Your task to perform on an android device: Open the RaSport app, I would like to search for football gloves so that I may play casual football with my kids.
Image 0: 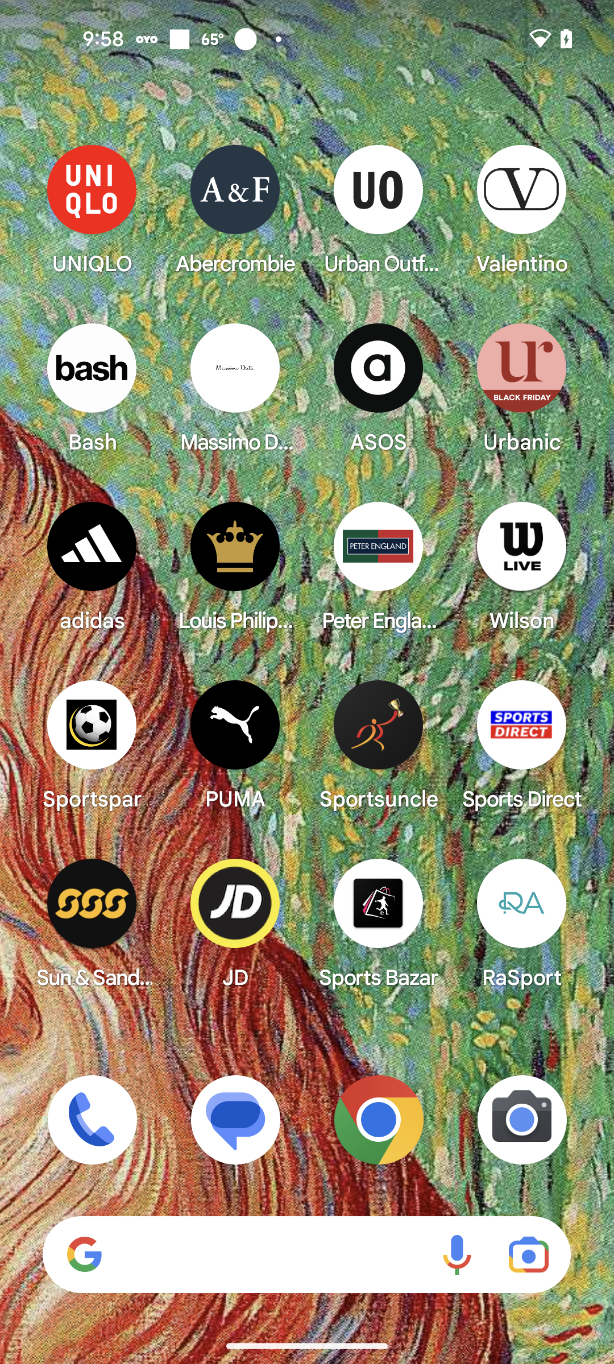
Open the RaSport app
Step 0: open app "RaSport"
Image 1: 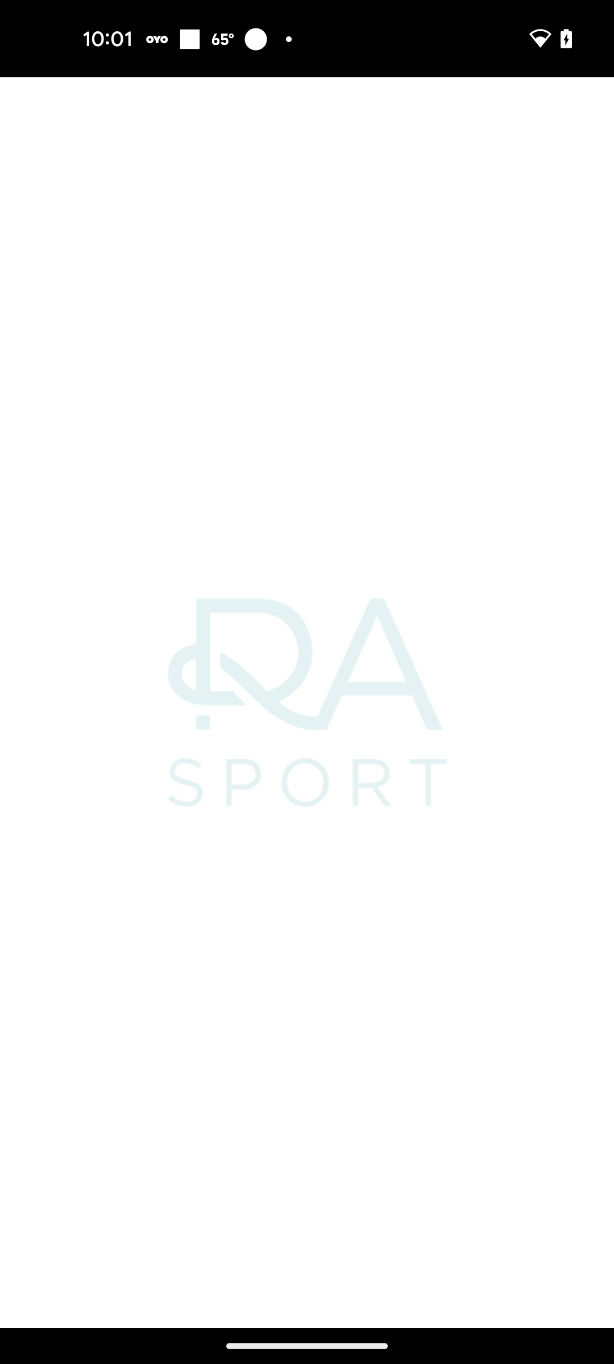
Open the RaSport app
Step 1: wait
Image 2: 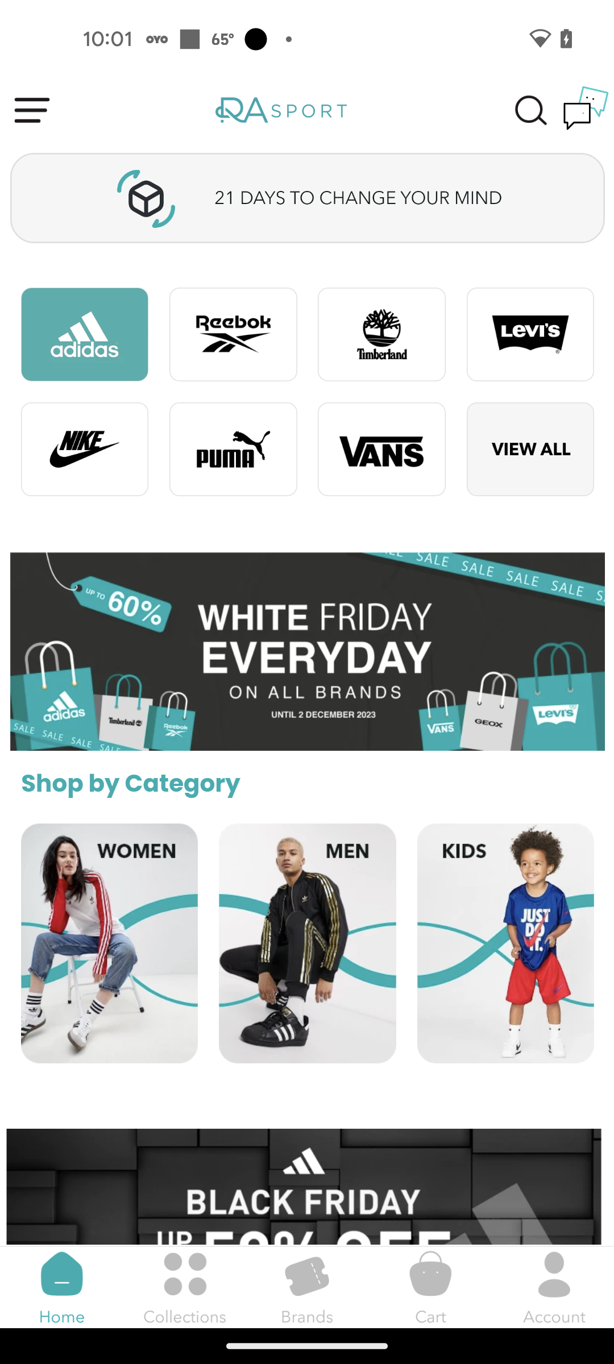
Click on the search icon
Step 2: click (530, 110)
Image 4: 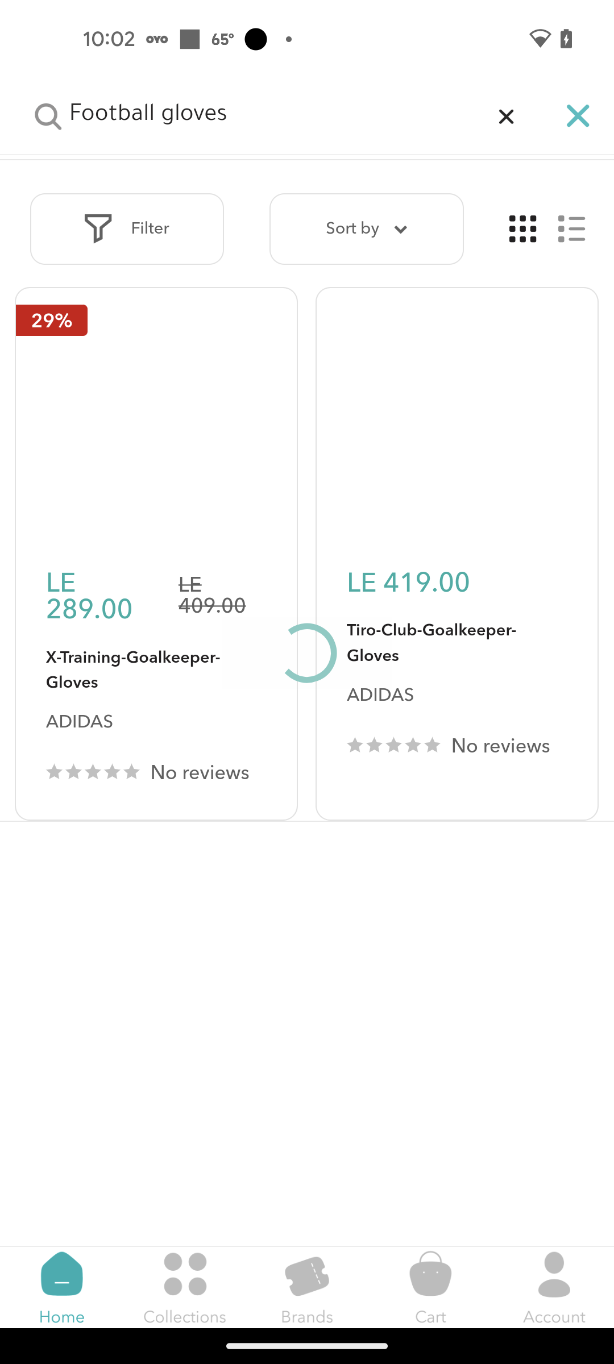
Click on the Football gloves option
Step 4: wait